Your task to perform on an android device: In the Fitbit app, View Daily Activity in setting section
Image 0: 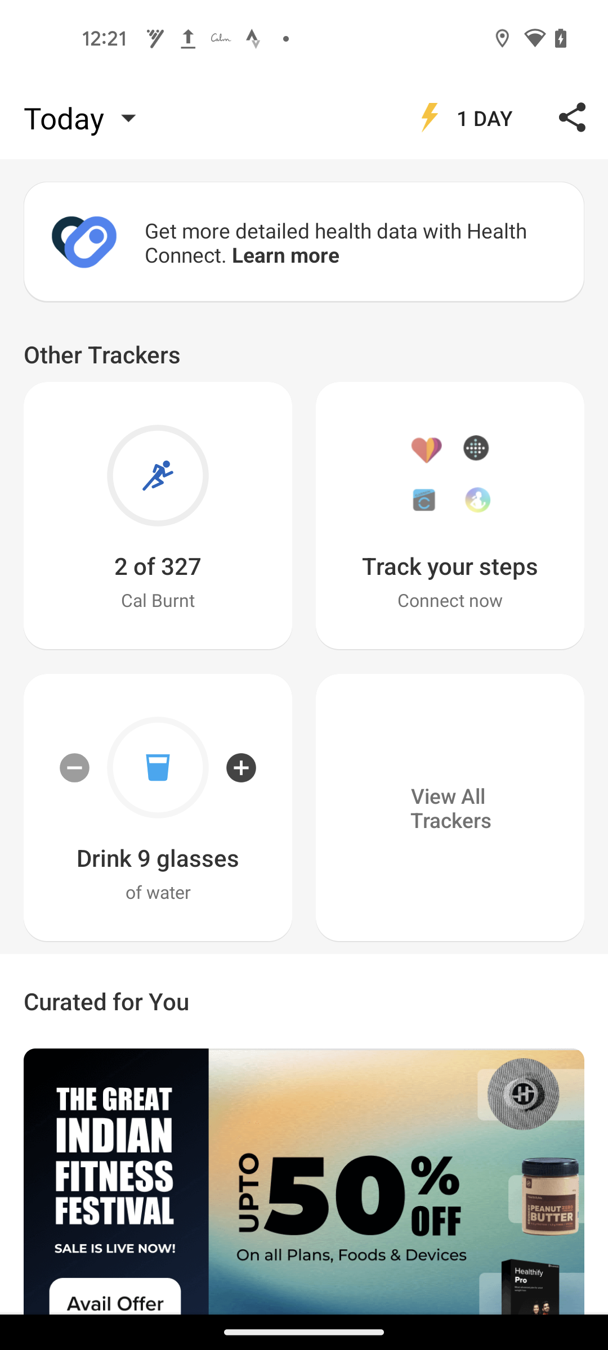
Open the Fitbit app
Step 0: open app "Fitbit"
Image 1: 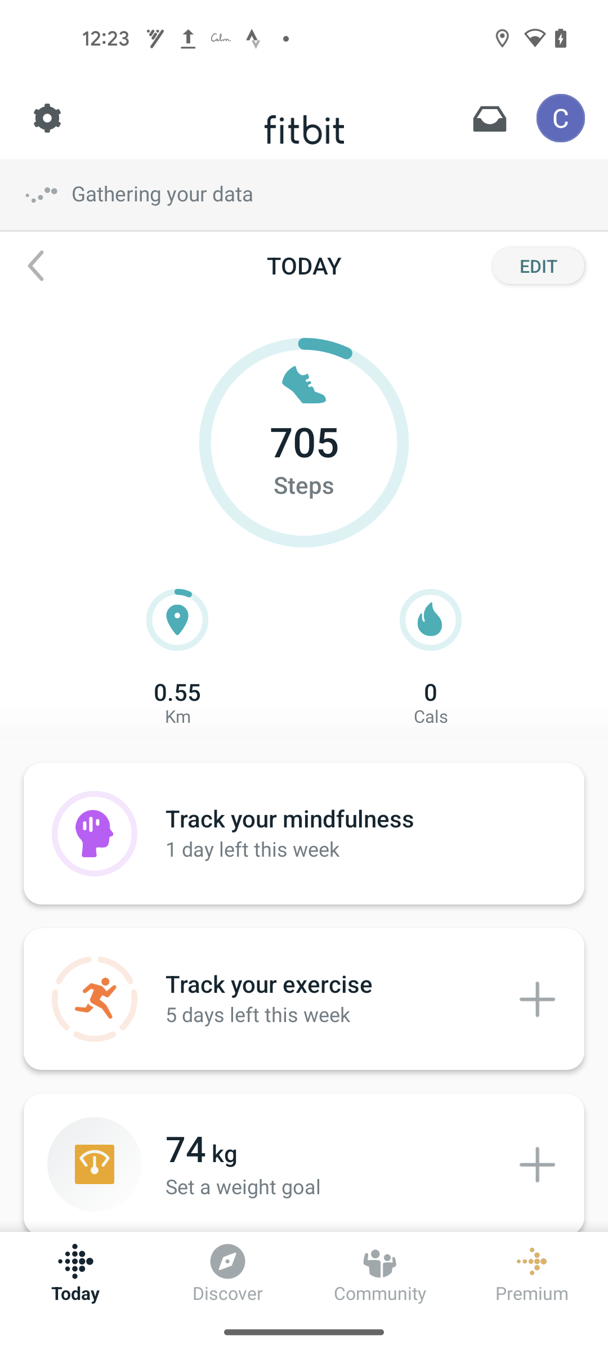
Click on the setting icon at the top left corner of the screen
Step 1: click (47, 118)
Image 2: 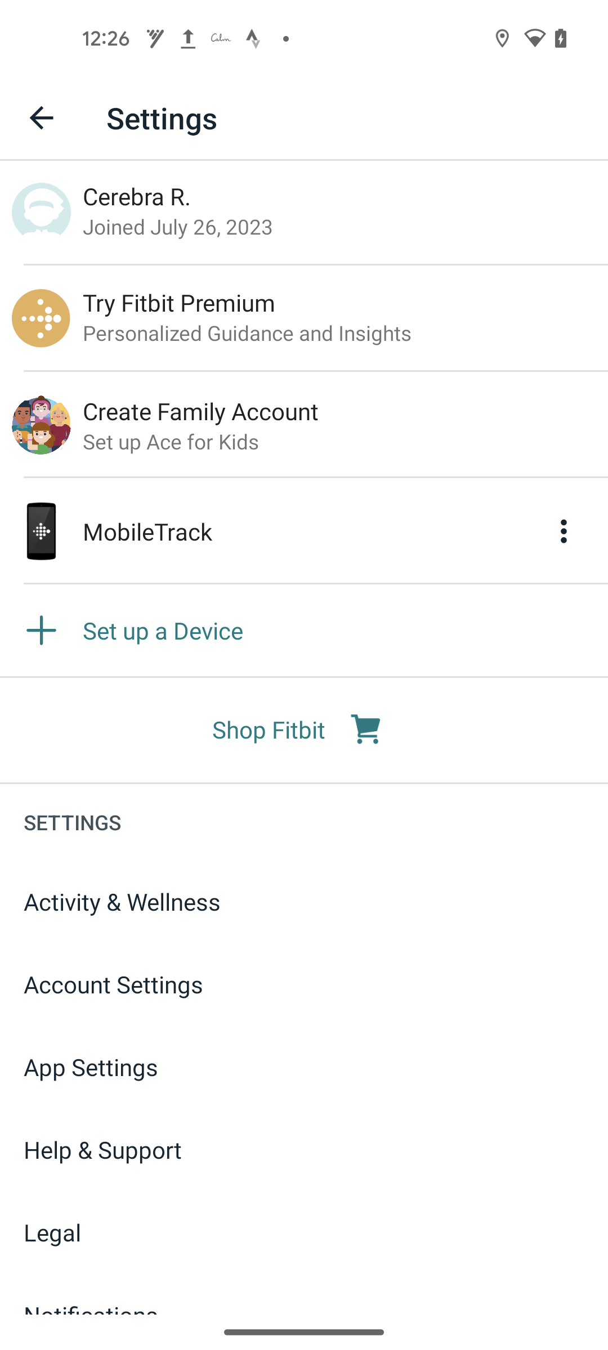
Click on the Activity & Wellness
Step 2: click (304, 901)
Image 3: 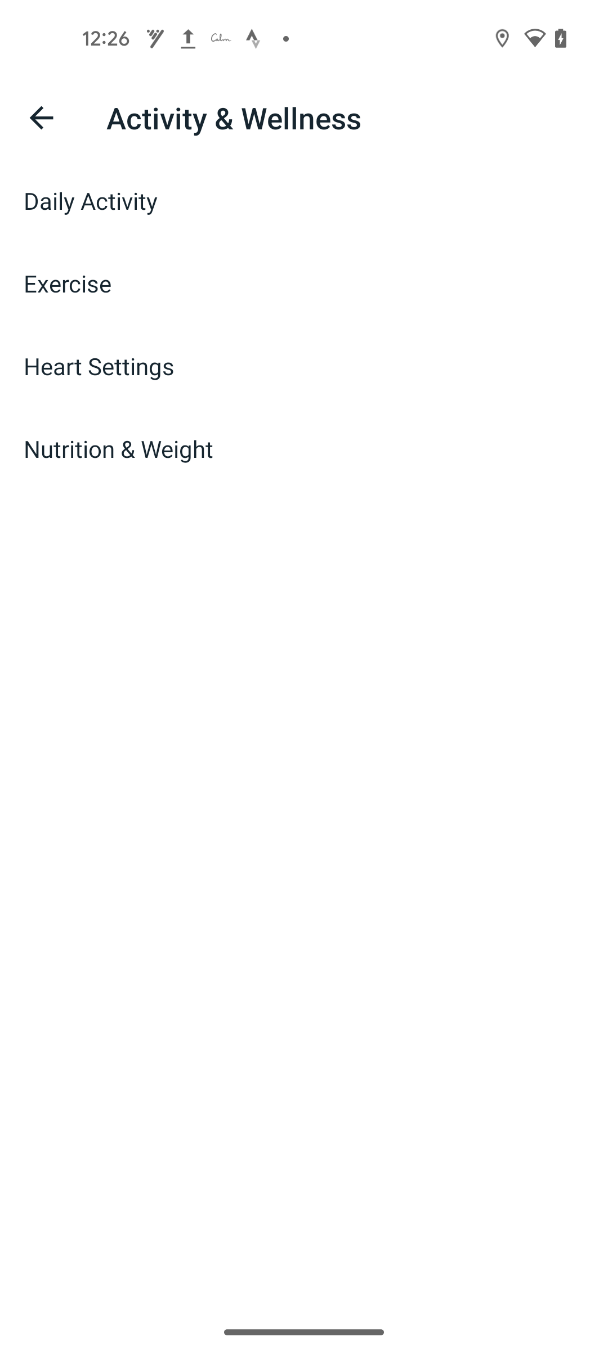
Click on the Daily Activity
Step 3: click (304, 200)